Your task to perform on an android device: I am looking for a new Sports shoe pair. I want to use the ebay app's new search feature because my old one is growing older
Image 0: 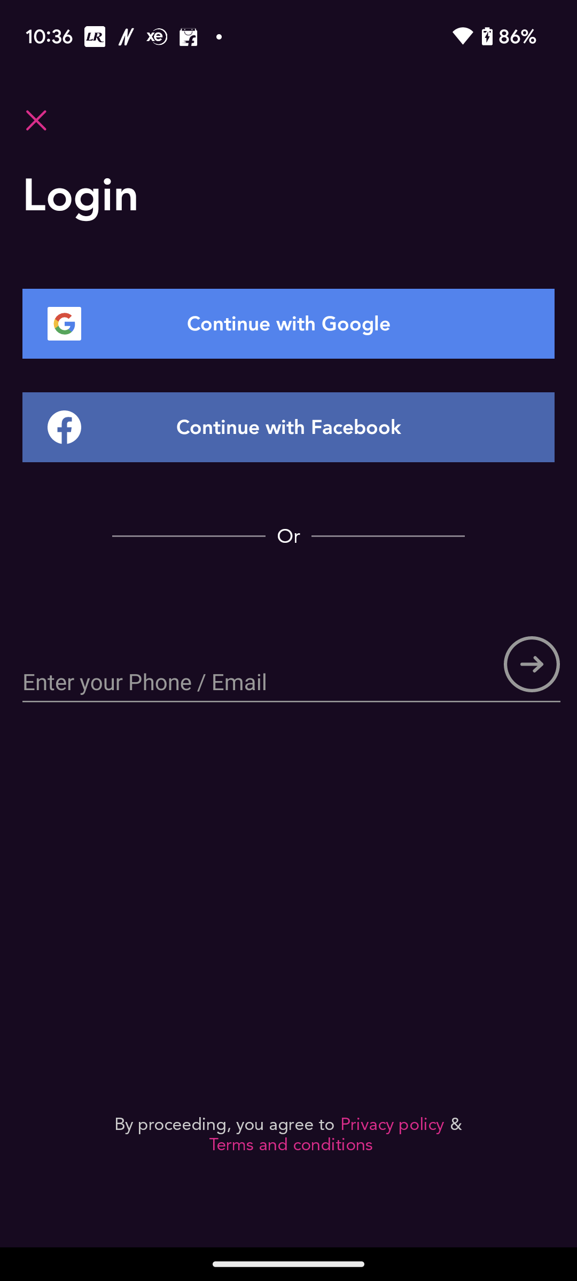
Open the ebay app
Step 0: open app "eBay"
Image 1: 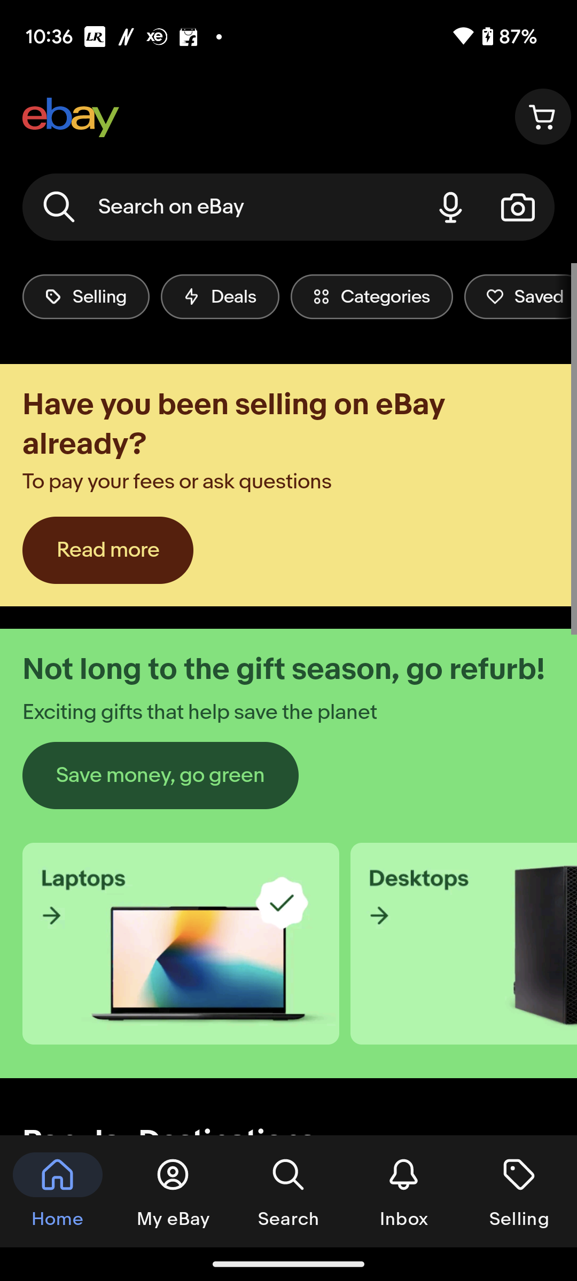
Click on the Search bar 
Step 1: click (221, 207)
Image 2: 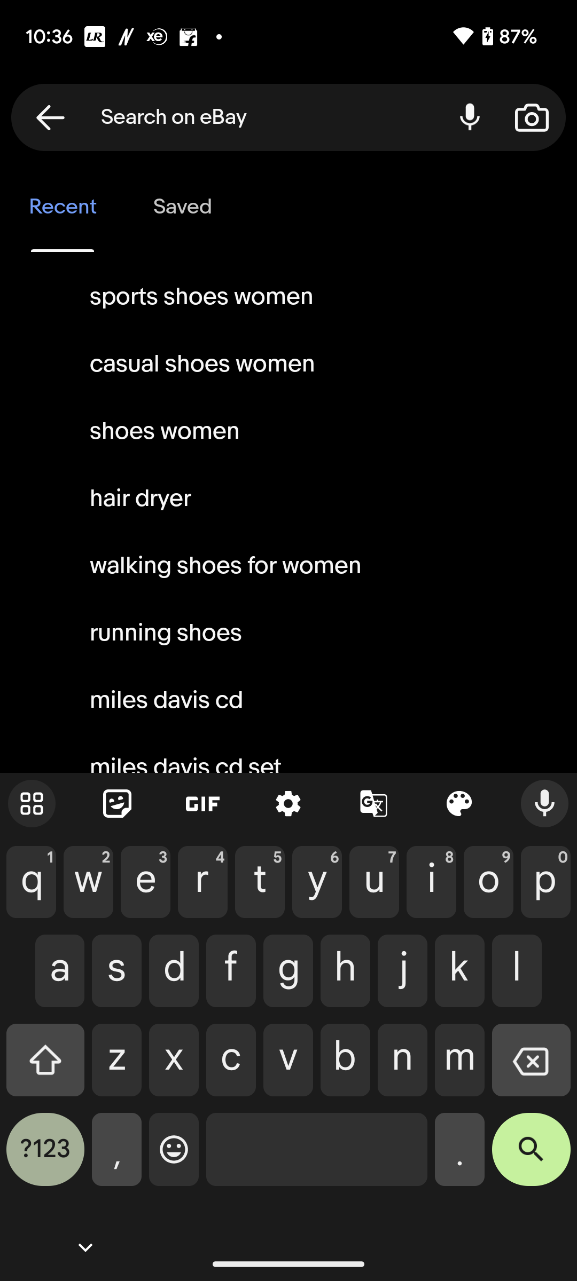
Type Sports shoes in search bar
Step 2: type "Sports shoes "
Image 3: 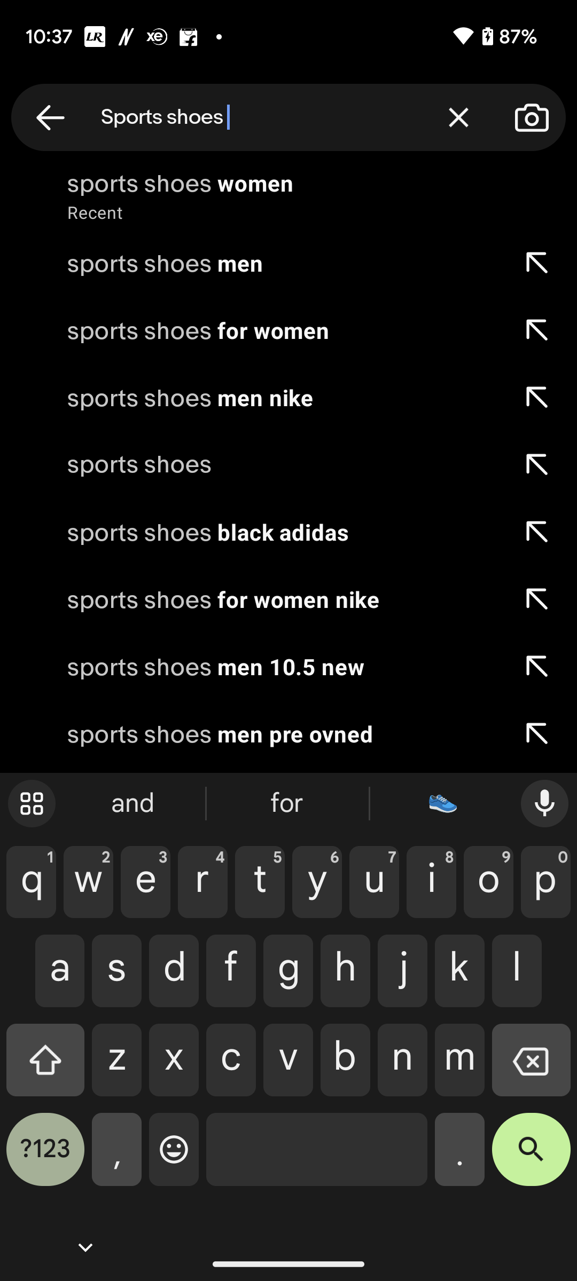
Click on the search key at the bottom right of the key board
Step 3: click (531, 1158)
Image 4: 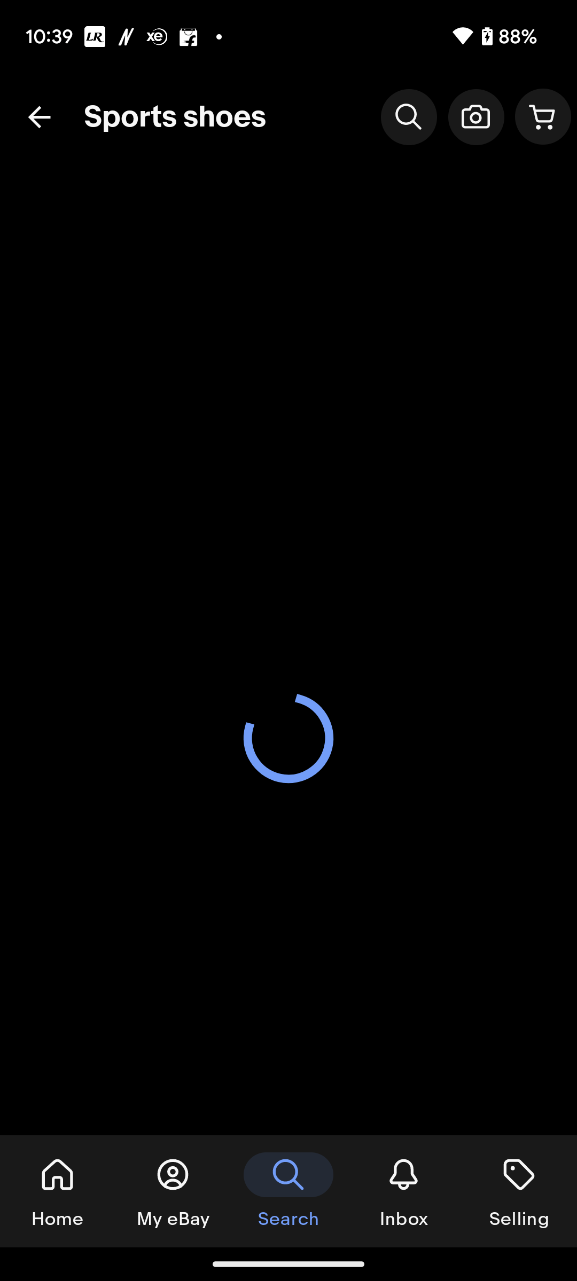
Click on the search key at the bottom right of the key board
Step 4: wait